Your task to perform on an android device: Open the solid Explorer file manager and view the Data  file in Android Folder 
Image 0: 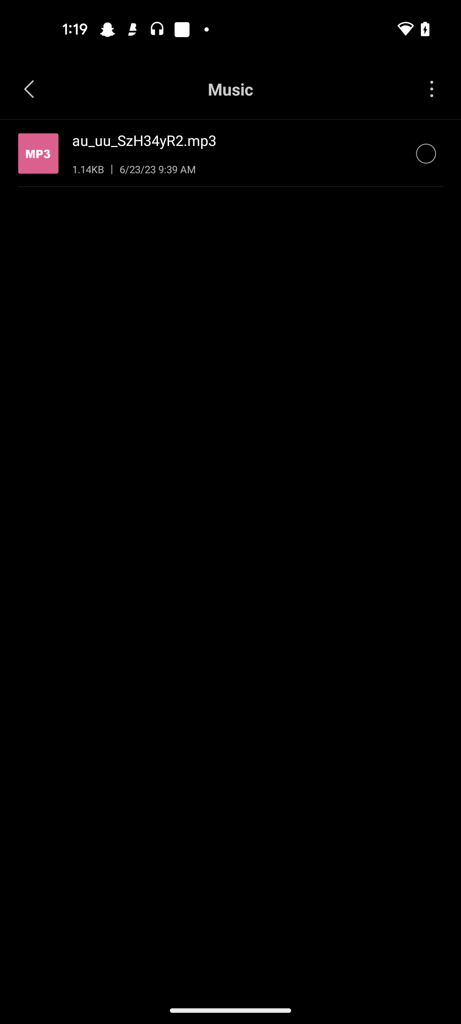
open solid explorer app
Step 0: open app "Solid Explorer"
Image 1: 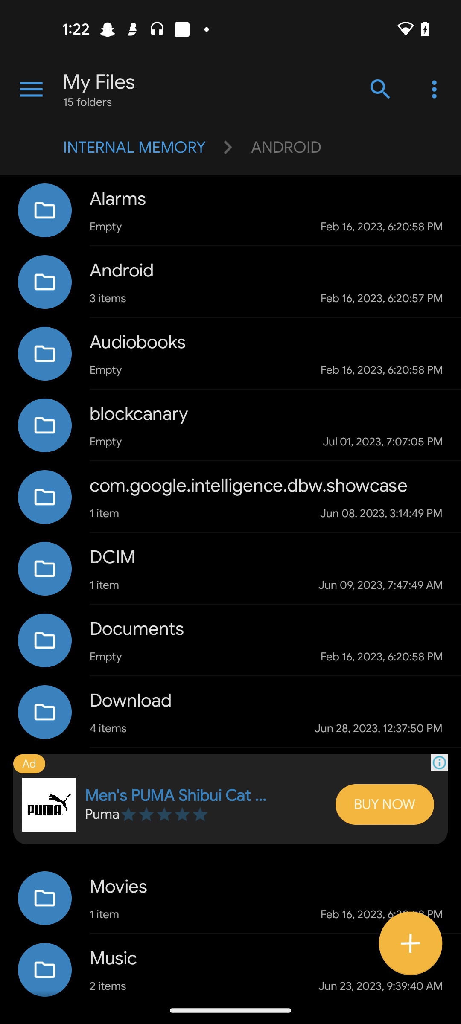
Click on the Android folder
Step 1: click (230, 282)